Your task to perform on an android device: Open the Airbnb app, I want to create a plan named Trip to Honolulu from Jan. 29, 2024 to Feb. 5, 2024 so therefore I need to Find Hotels in Honolulu, Hawaii.
Image 0: 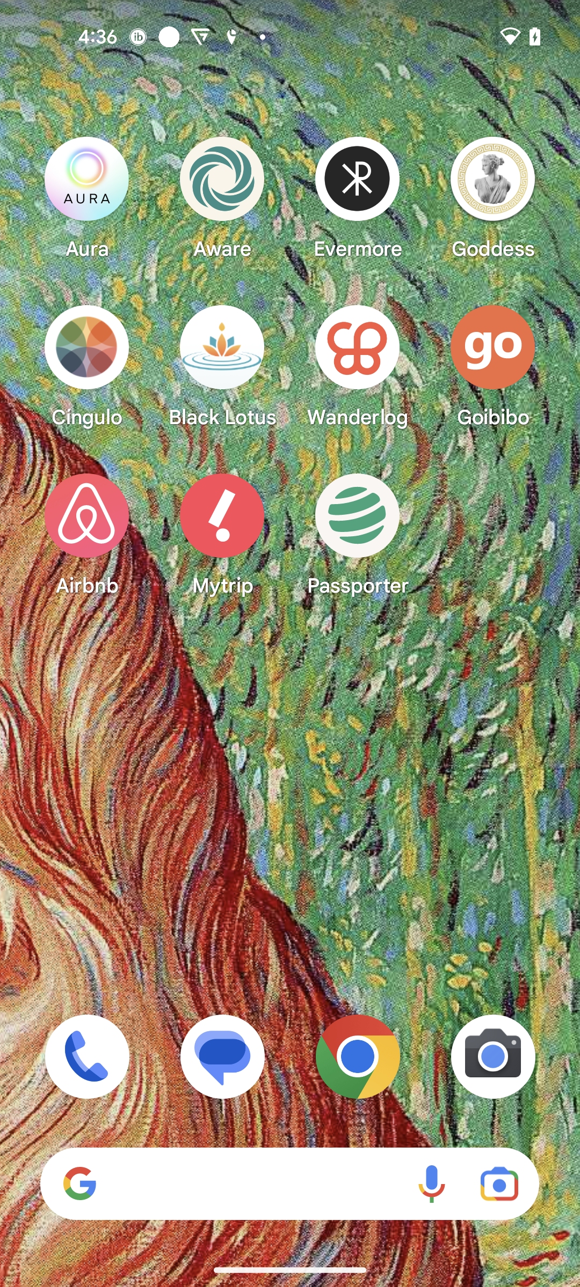
Open the Airbnb app
Step 0: open app "Airbnb"
Image 1: 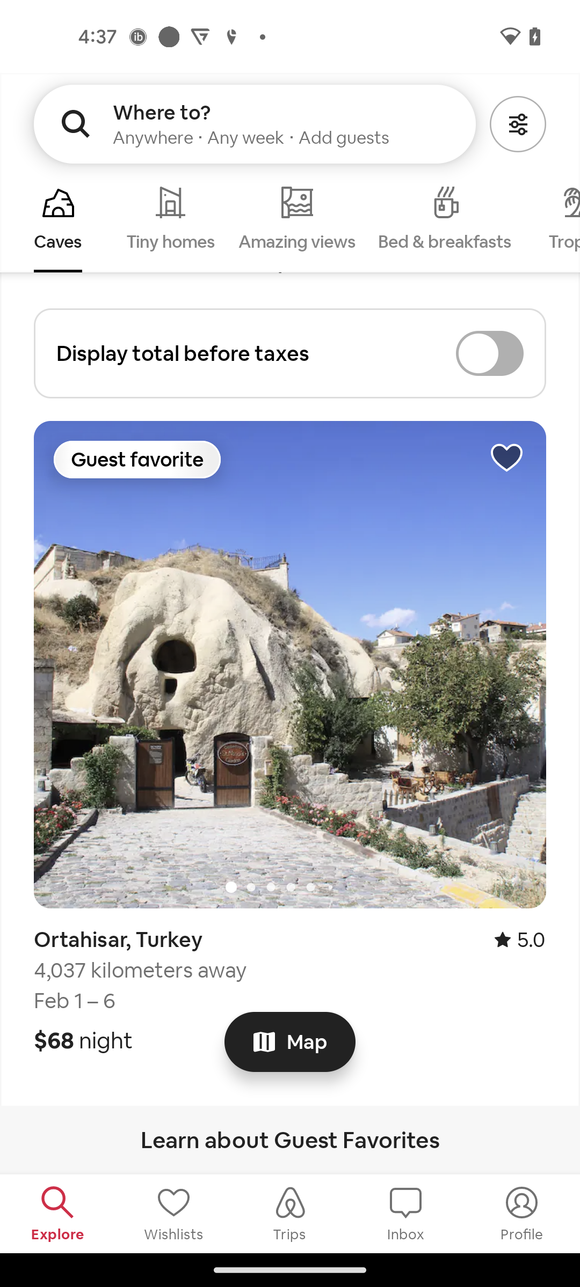
Go to the trips tab
Step 1: click (290, 1214)
Image 2: 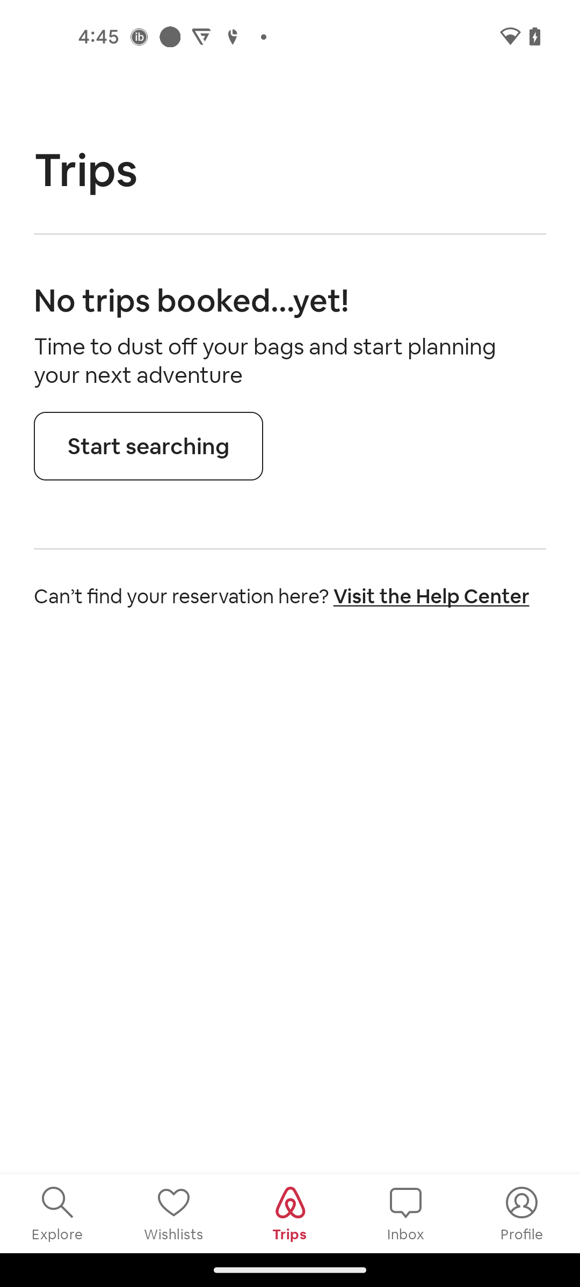
Click on the Start searching option
Step 2: click (148, 446)
Image 3: 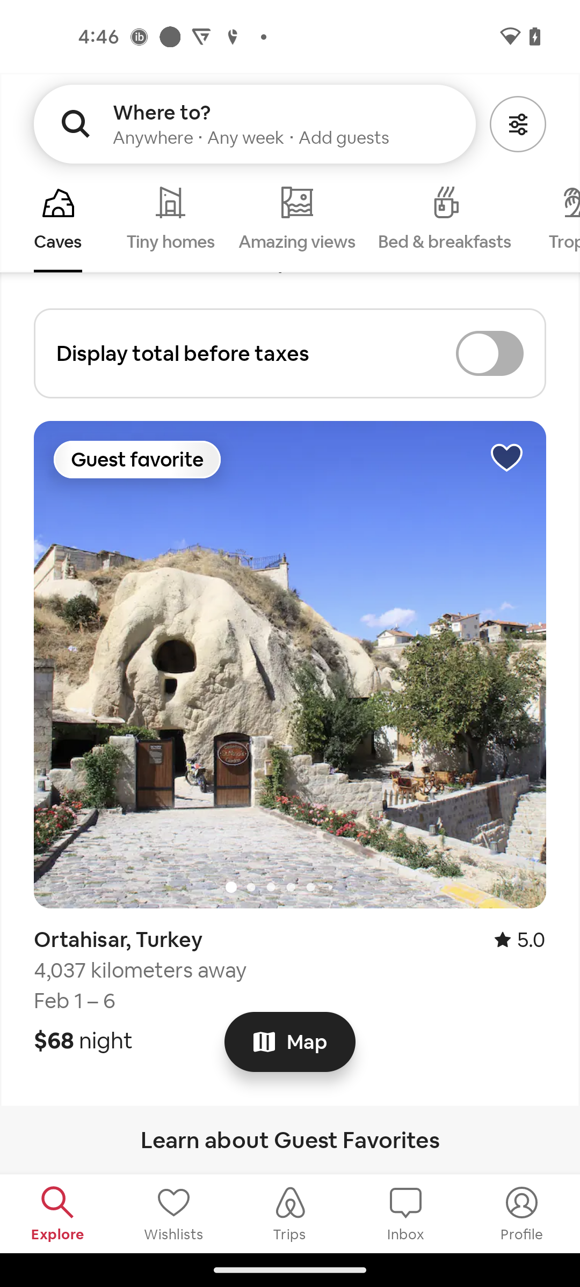
Click on the search bar
Step 3: click (162, 112)
Image 4: 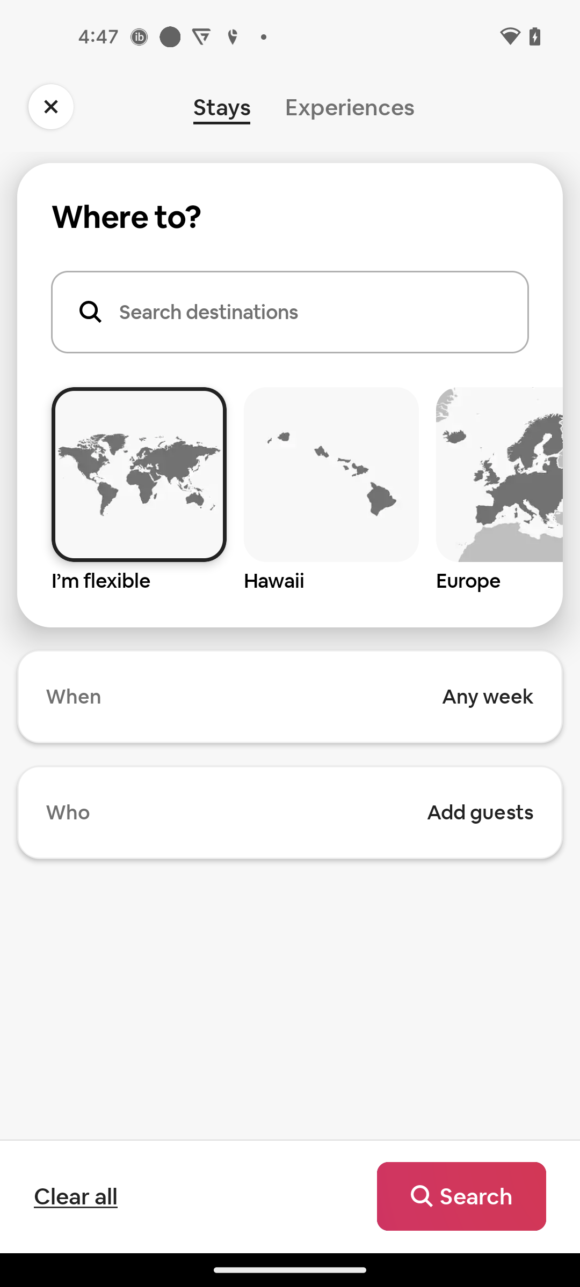
Click on the Search destinations tab
Step 4: click (208, 312)
Image 5: 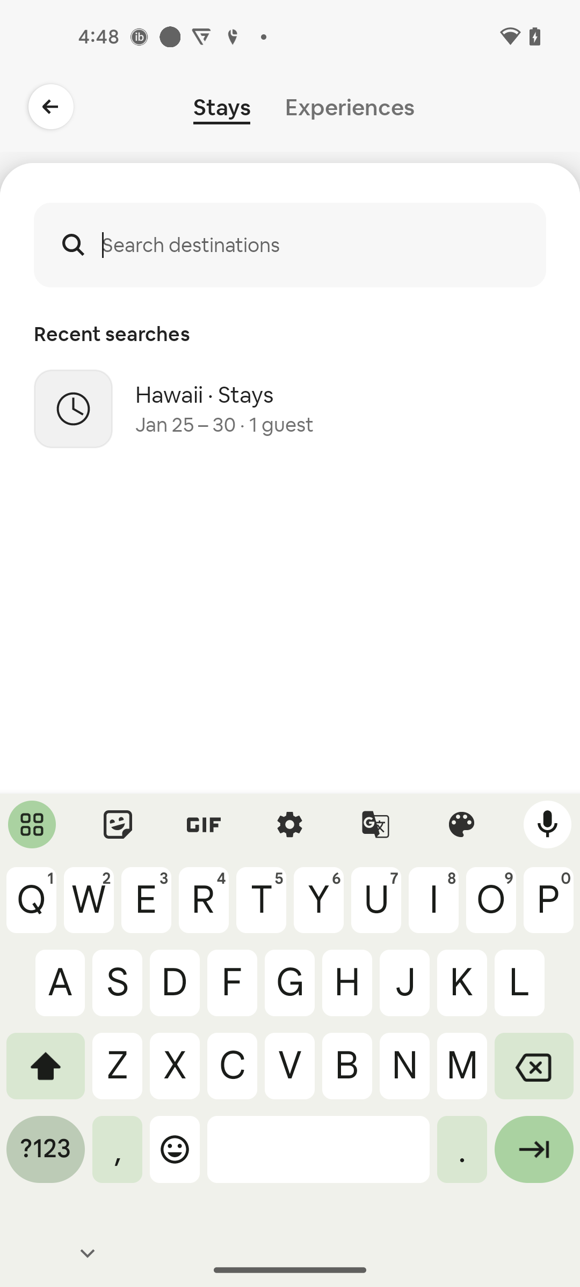
search for Honolulu
Step 5: type "Honolulu"
Image 6: 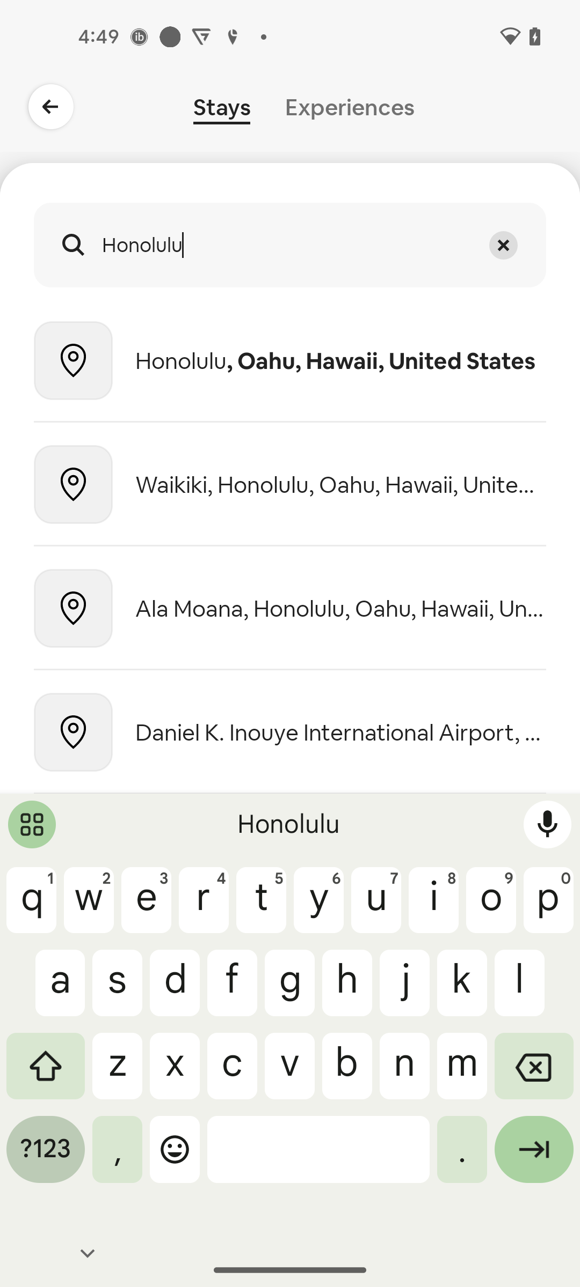
Select the first search suggestion
Step 6: click (340, 361)
Image 7: 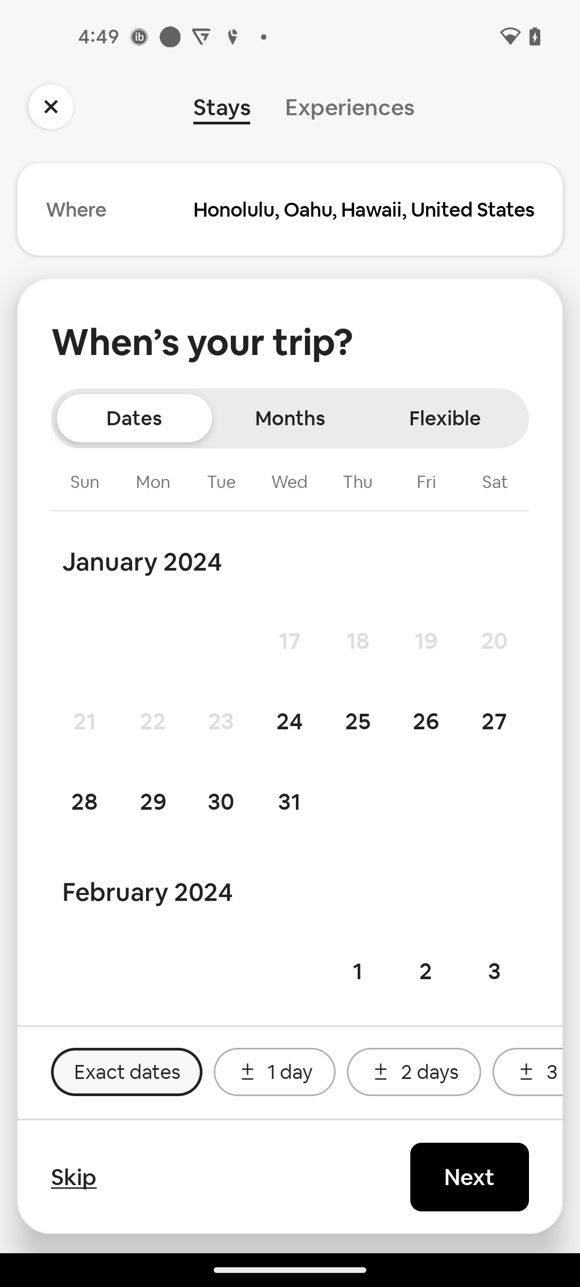
Select the date Jan. 29, 2024
Step 7: click (153, 802)
Image 8: 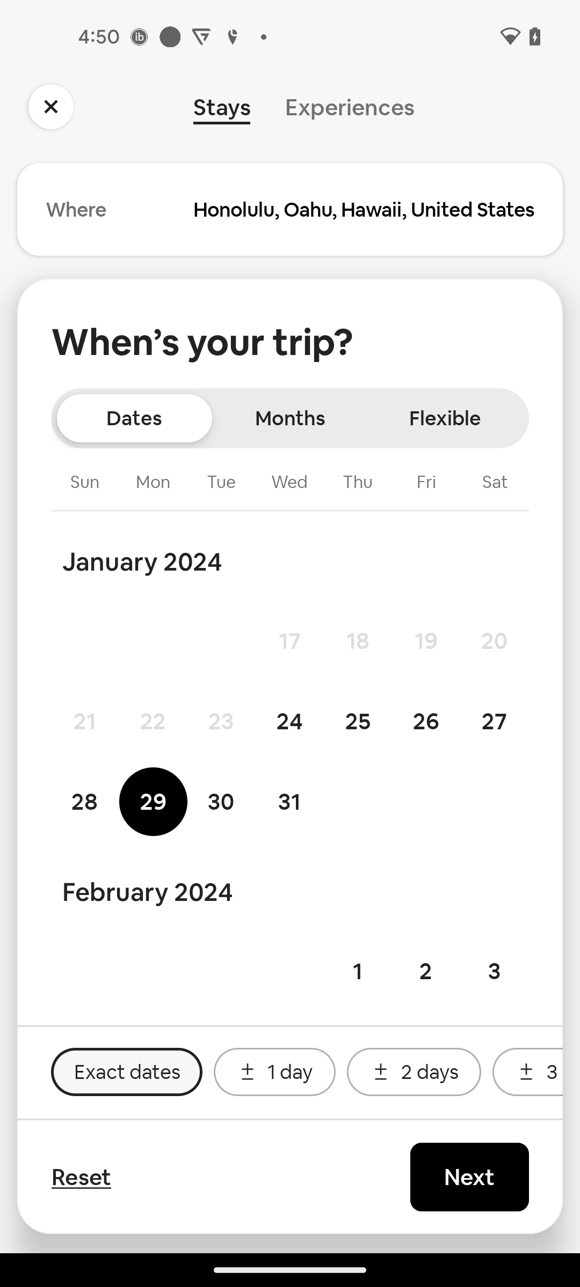
Swipe up to view more days in February
Step 8: scroll down
Image 9: 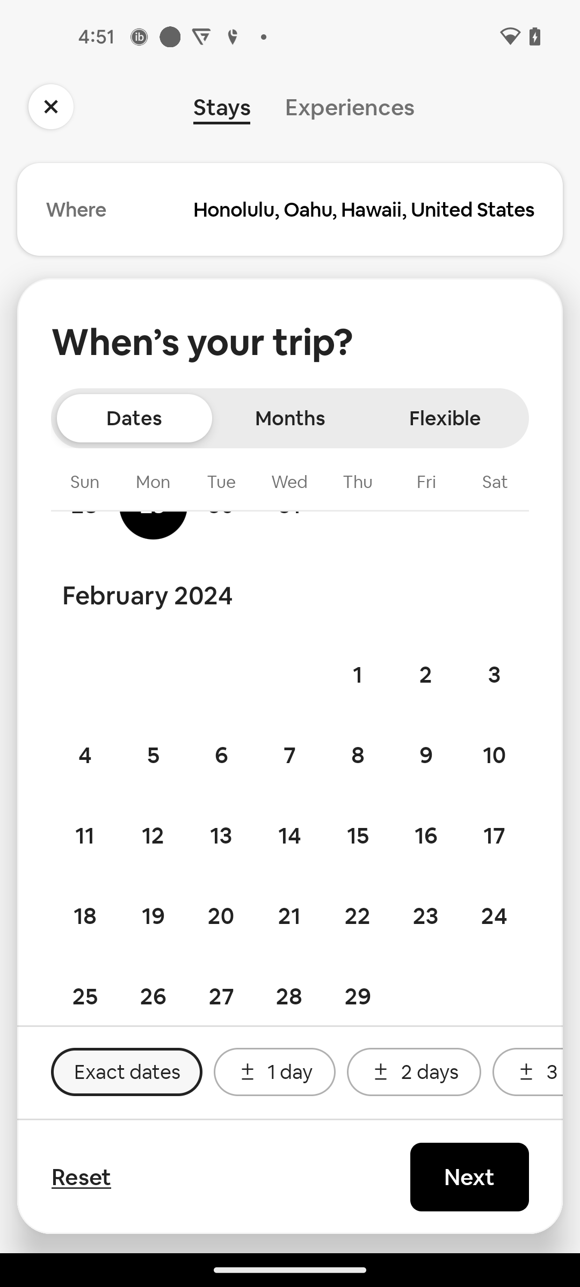
Select the End date Feb. 5, 2024
Step 9: click (153, 755)
Image 10: 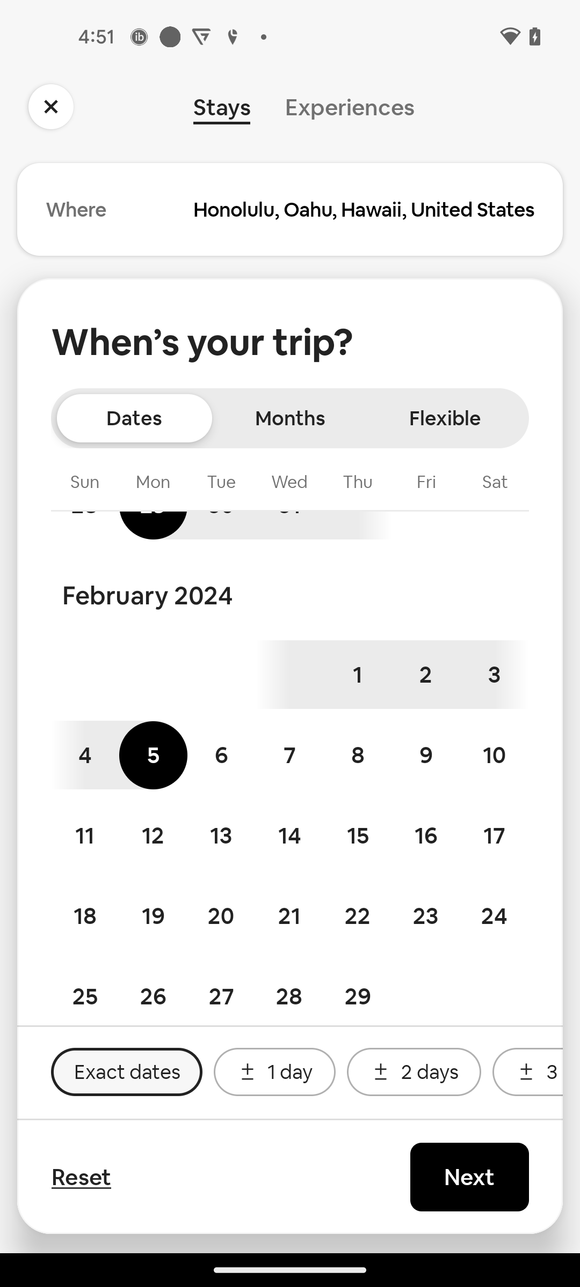
Click on the Next button
Step 10: click (469, 1177)
Image 11: 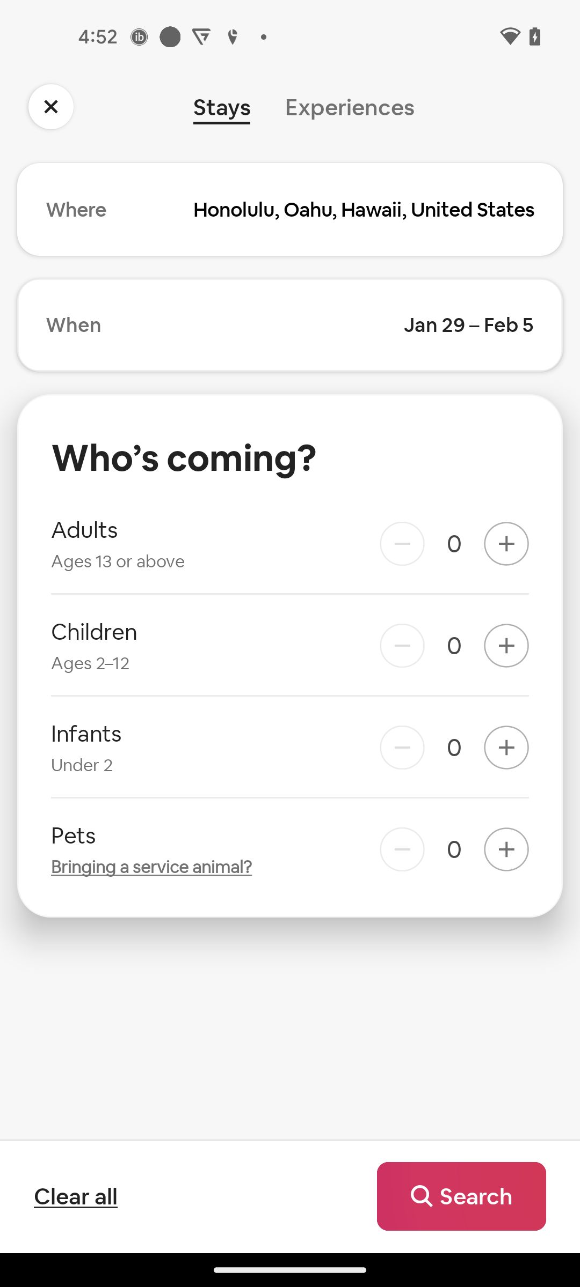
Add 1 adult
Step 11: click (506, 543)
Image 12: 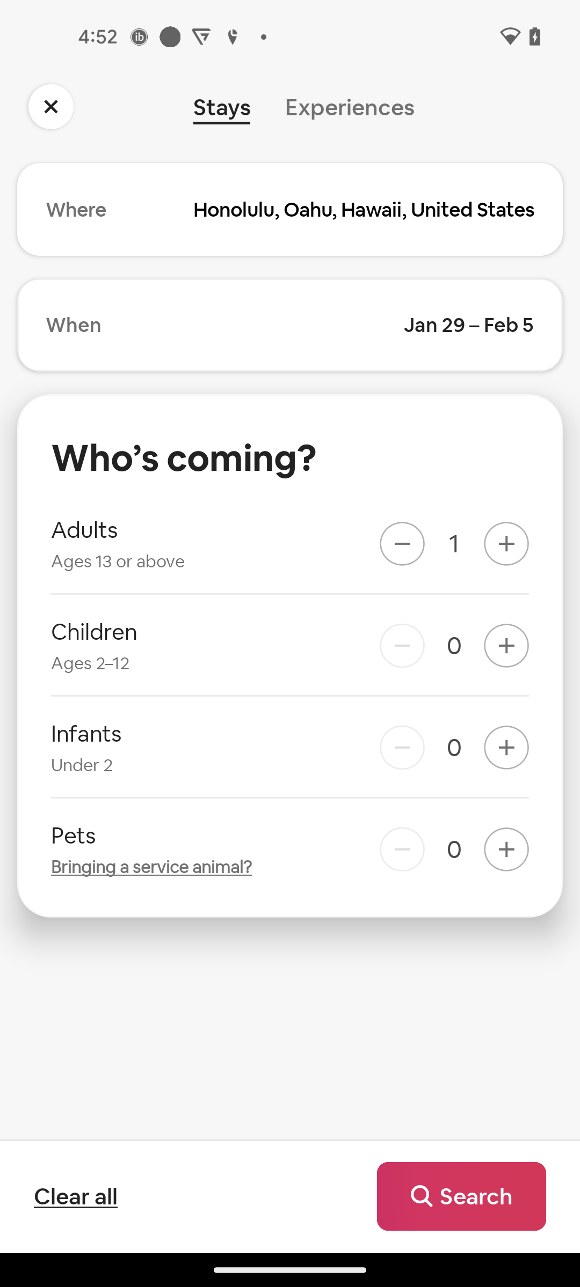
Click on the search button
Step 12: click (461, 1196)
Image 13: 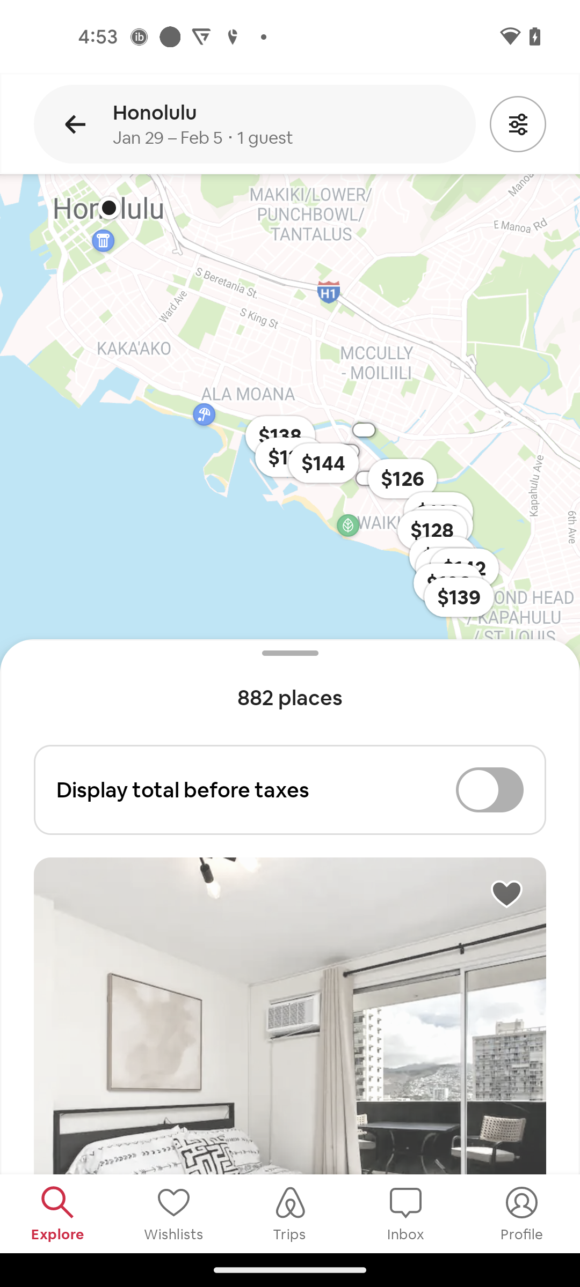
Swipe up to view more stays options
Step 13: scroll down
Image 14: 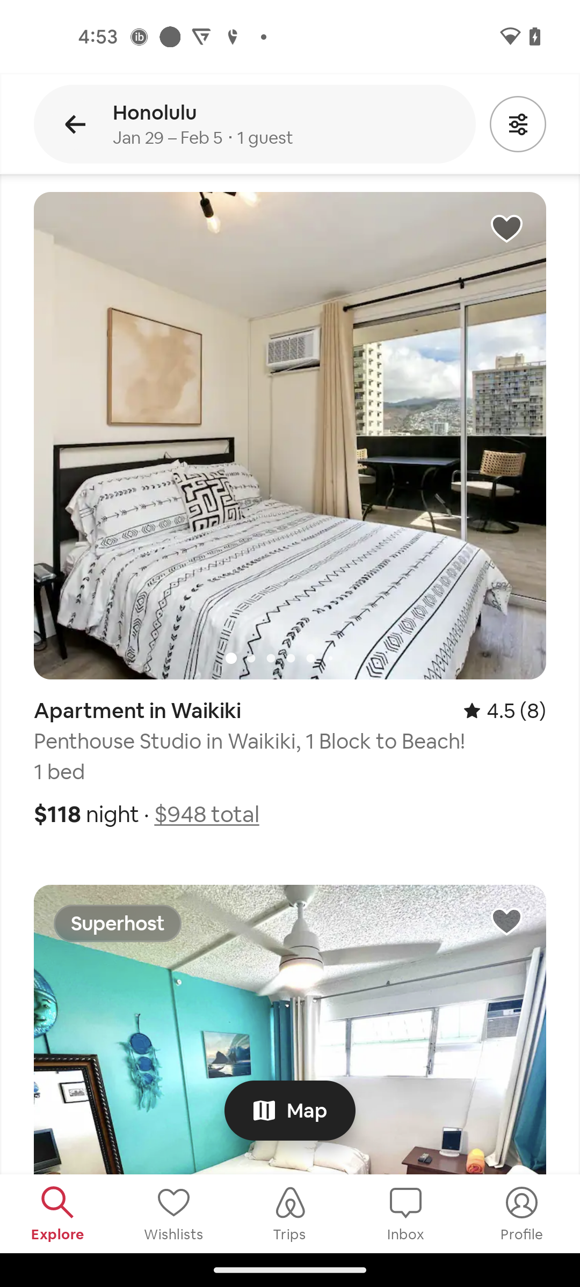
Swipe up to view more stays options
Step 14: scroll down